Your task to perform on an android device: Open the SidelineSwap app. I want to search for baseball bats so I can play casually with my kids.
Image 0: 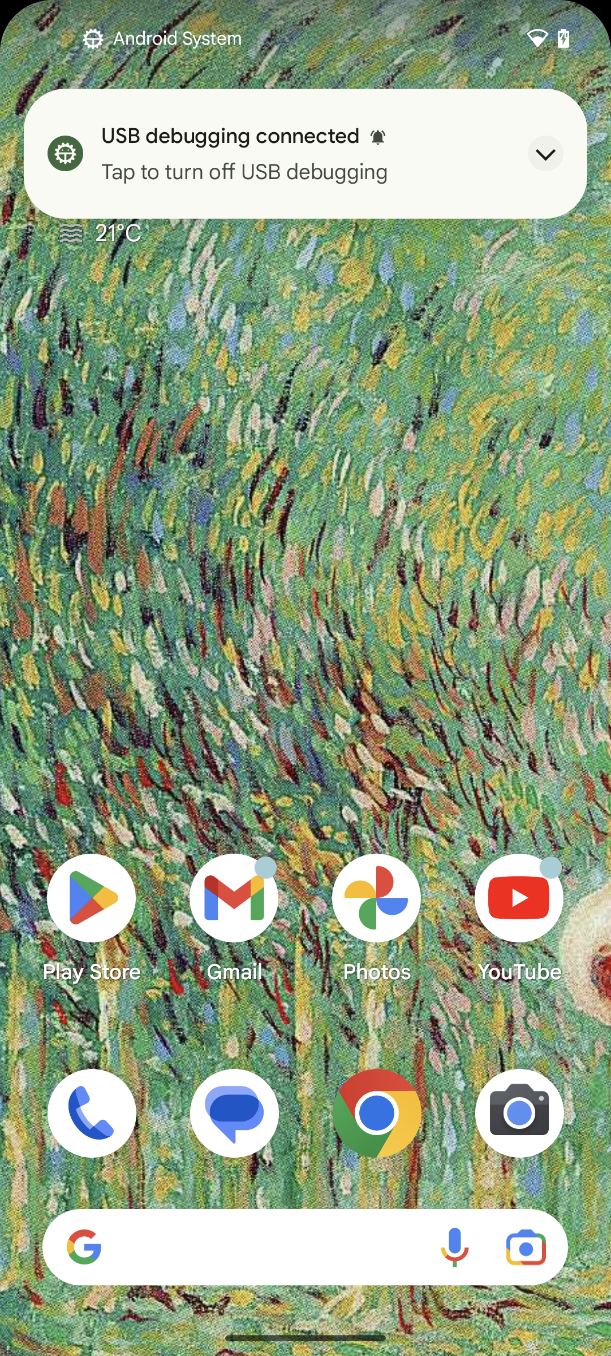
Open the SidelineSwap app
Step 0: open app "SidelineSwap"
Image 1: 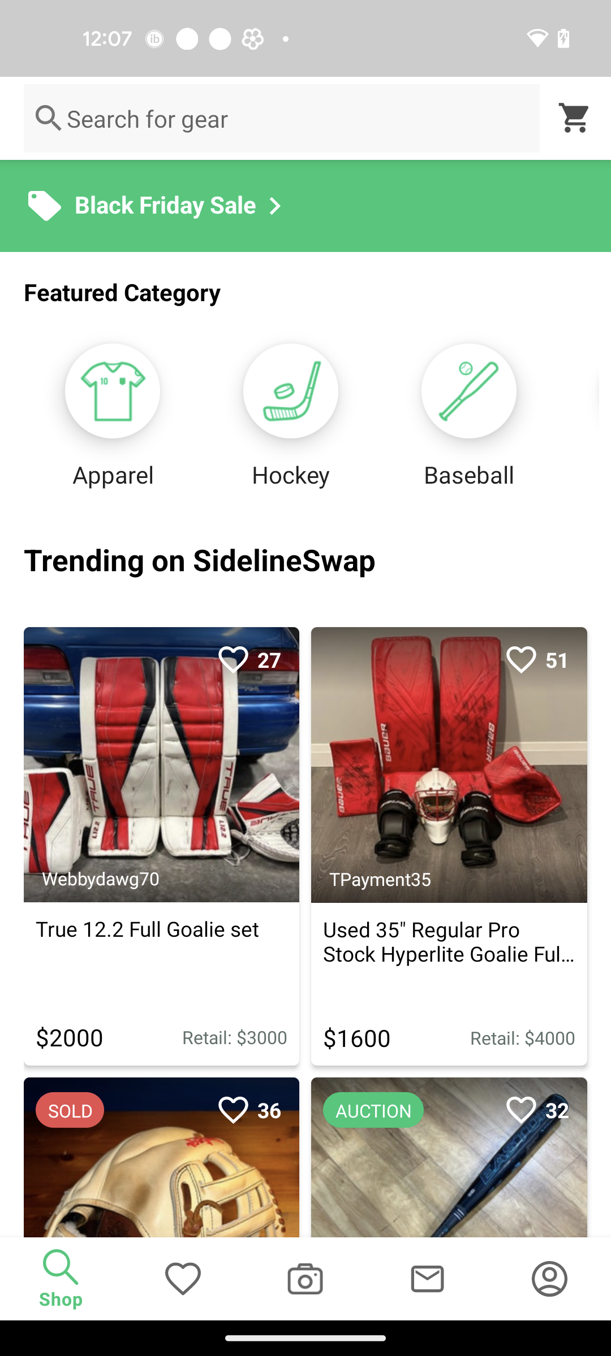
Click on the search icon
Step 1: click (281, 118)
Image 2: 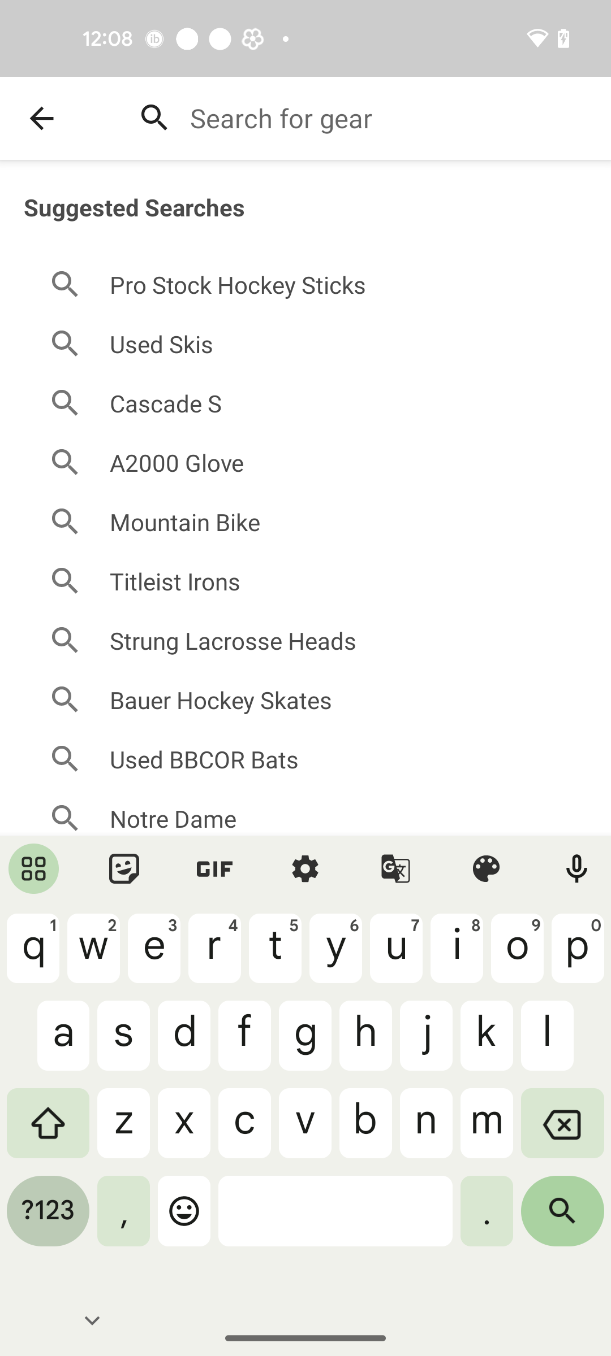
Search for baseball bat
Step 2: type "Baseball bat"
Image 3: 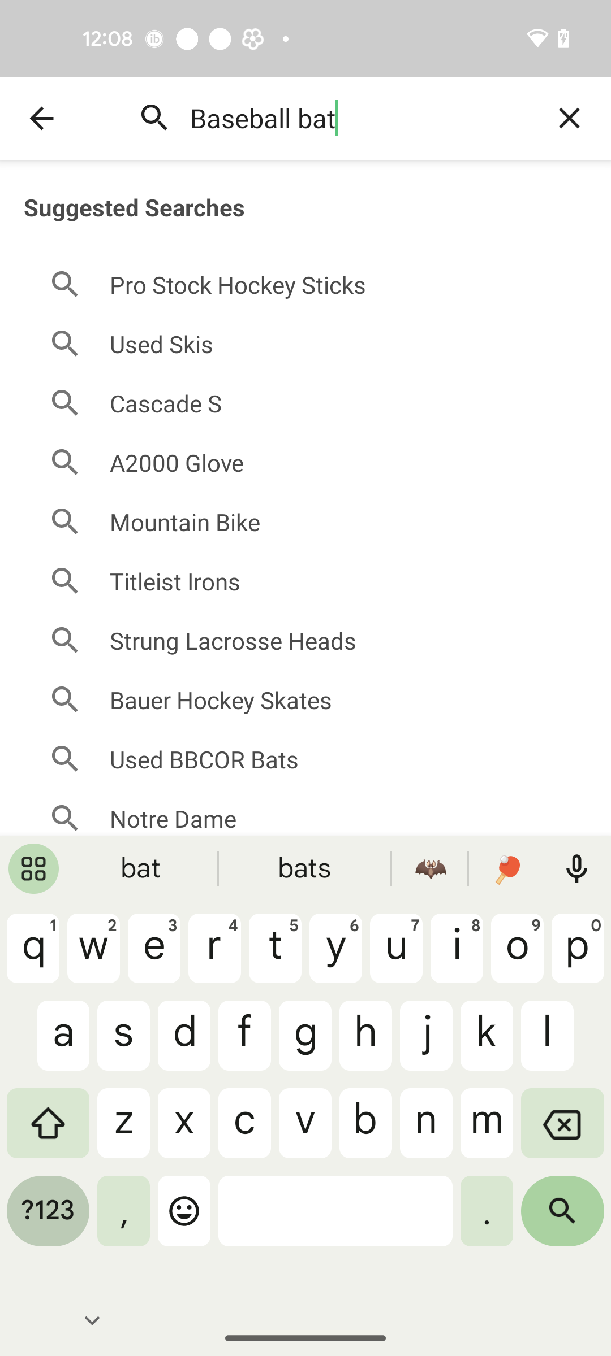
Click on the search icon at the bottom right corner of the screen
Step 3: click (562, 1219)
Image 4: 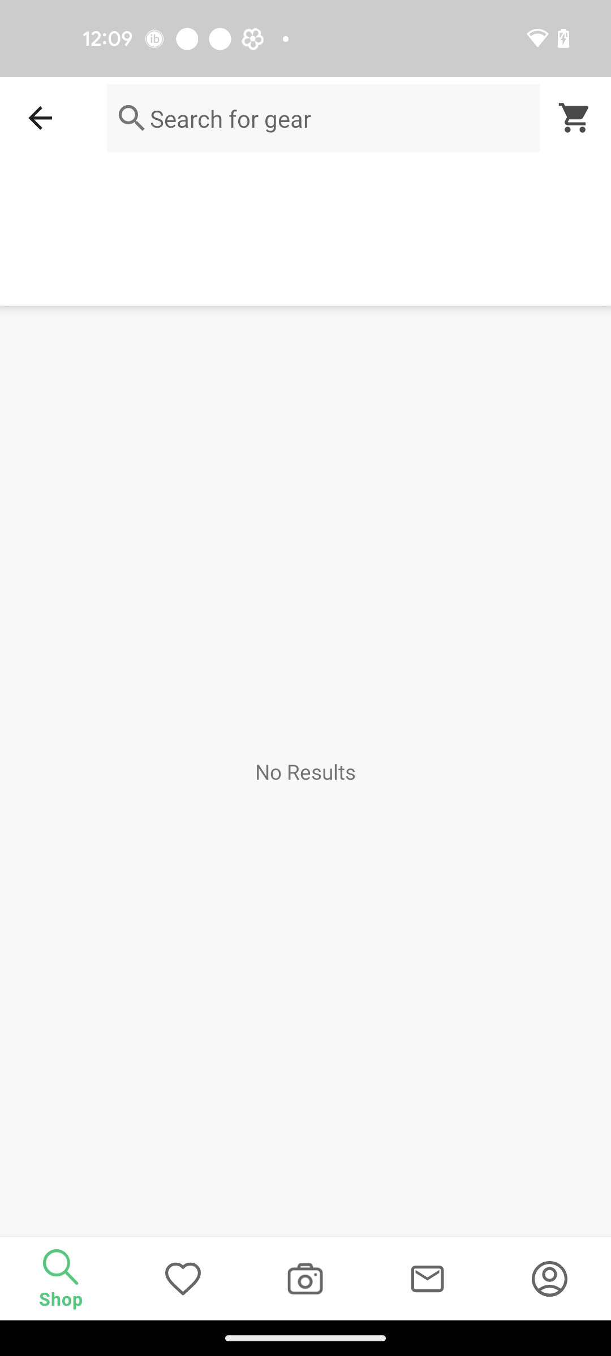
Click on the search icon at the bottom right corner of the screen
Step 4: wait